Your task to perform on an android device: Use the gmail address karin.iversen@example.com to send Karin information about the bus that leaves at 8:10 a.m
Image 0: 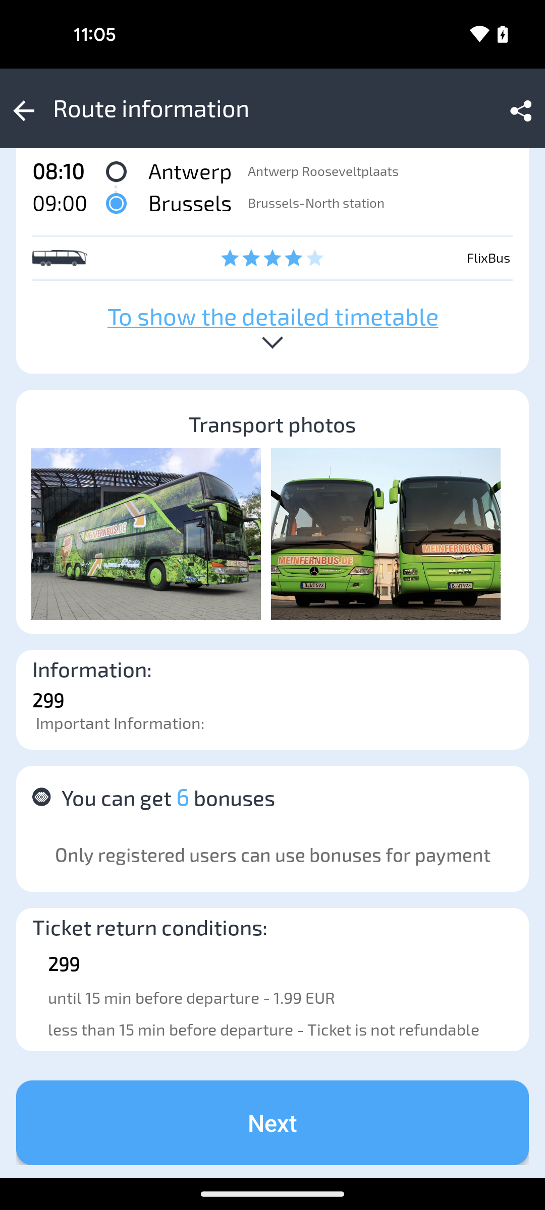
Tap on the share icon at the top right corner of the screen
Step 0: click (521, 108)
Image 2: 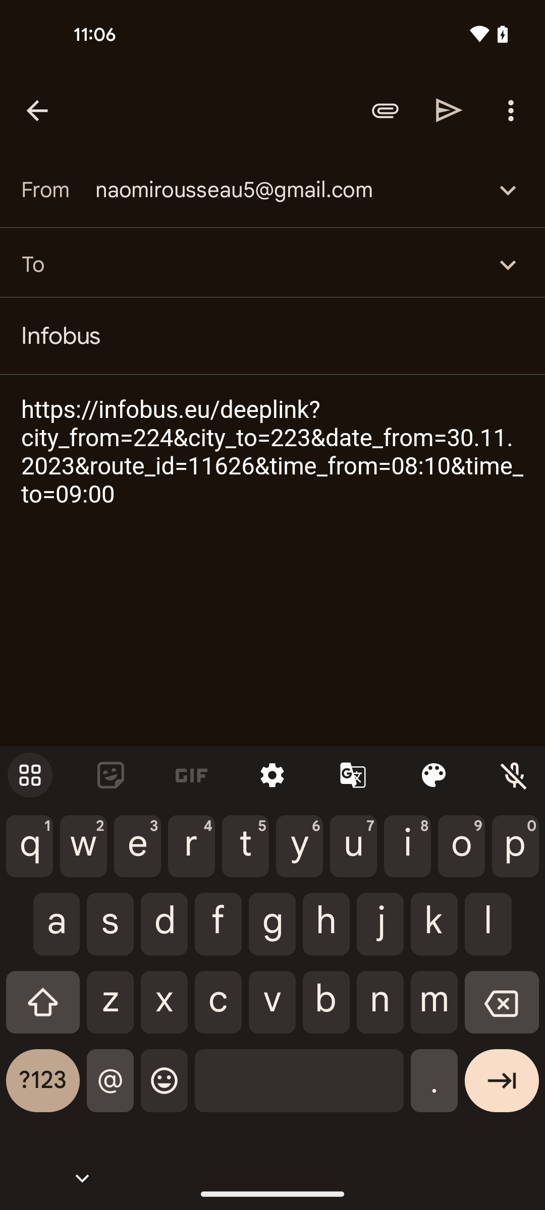
Search the recipient to karin.iversen@example.com
Step 2: type "karin.iversen@example.com"
Image 3: 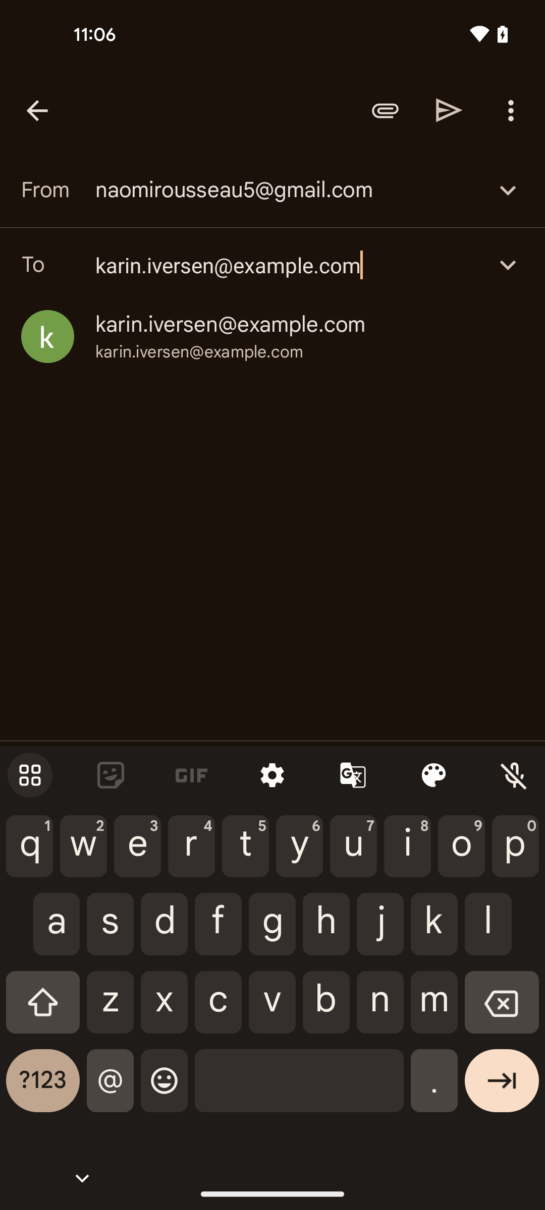
Tap on the send icon 
Step 3: click (449, 110)